Your task to perform on an android device: I want to buy black jeans for myself from the ASOS app. Search for black jeans on the app.
Image 0: 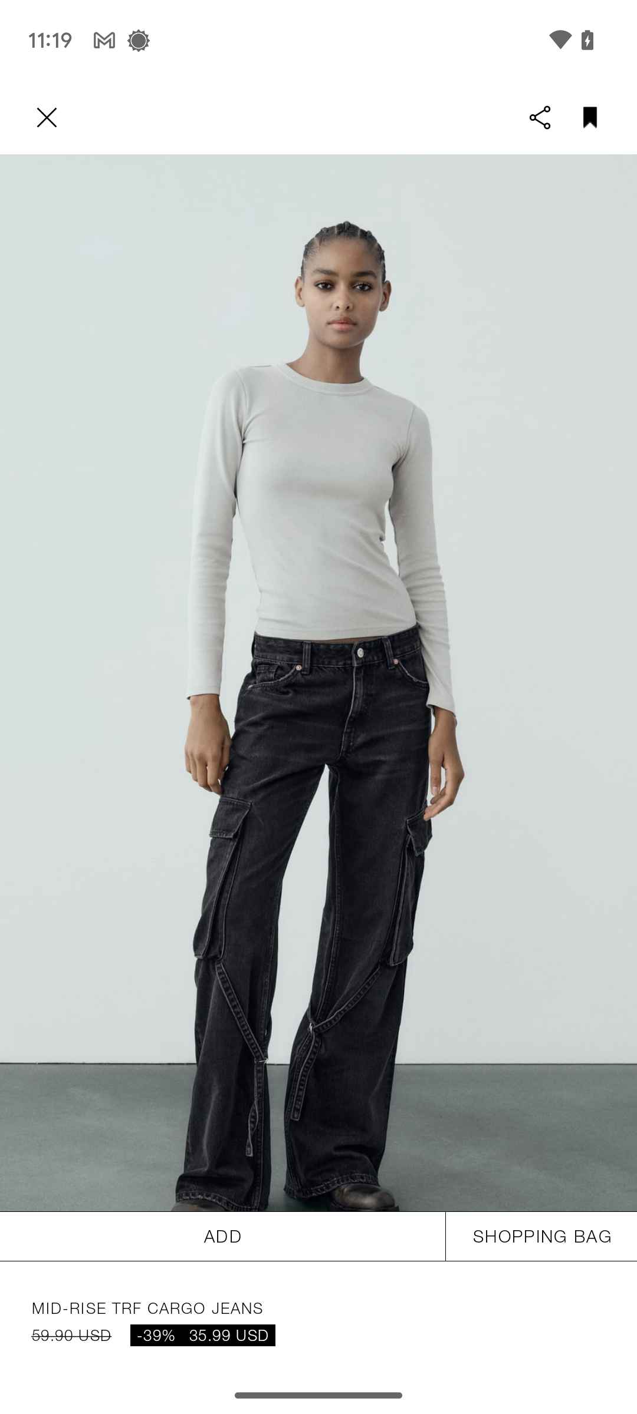
Open the ASOS app.
Step 0: open app "ASOS"
Image 1: 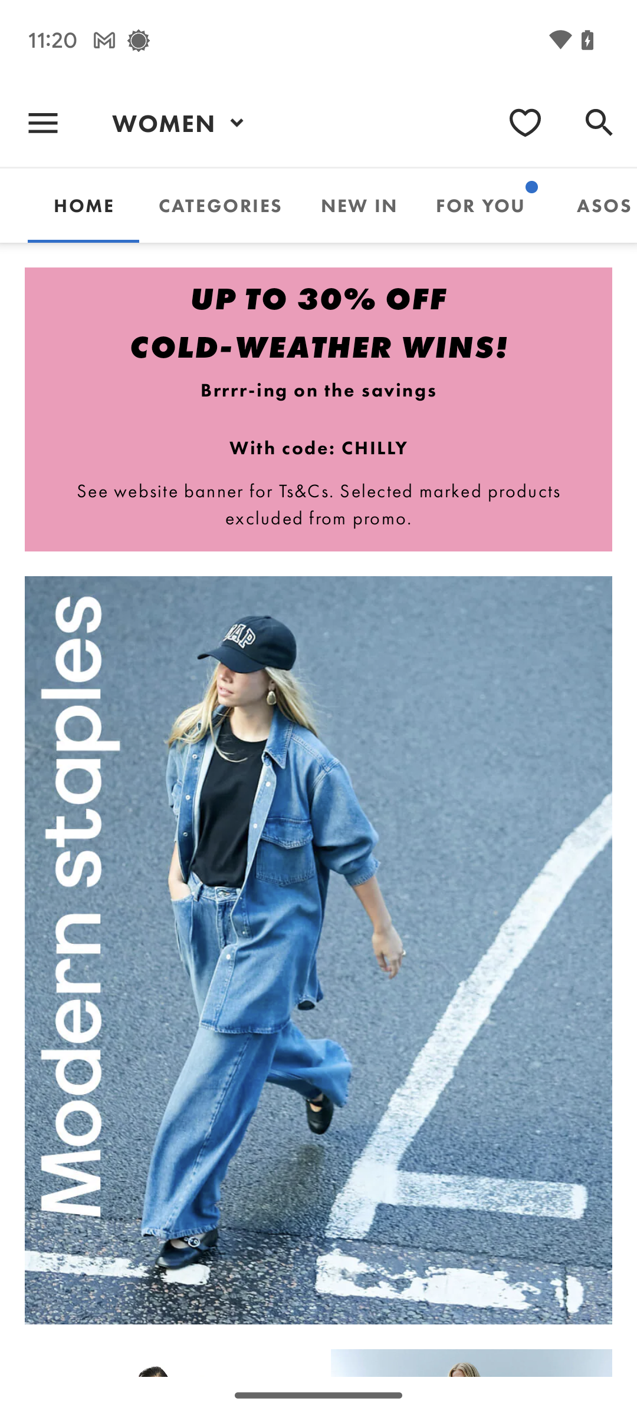
Click on the search icon at the top-right of the screen.
Step 1: click (599, 123)
Image 2: 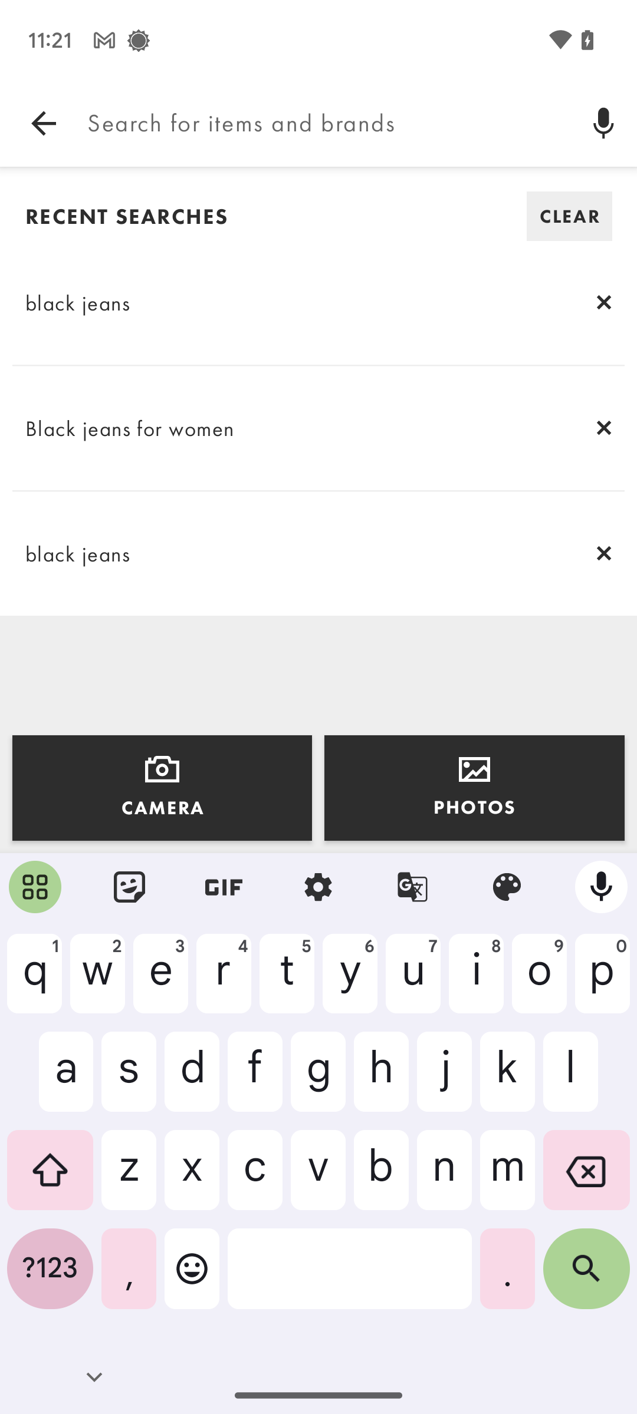
Type in Black jeans.
Step 2: type "Black jeans"
Image 3: 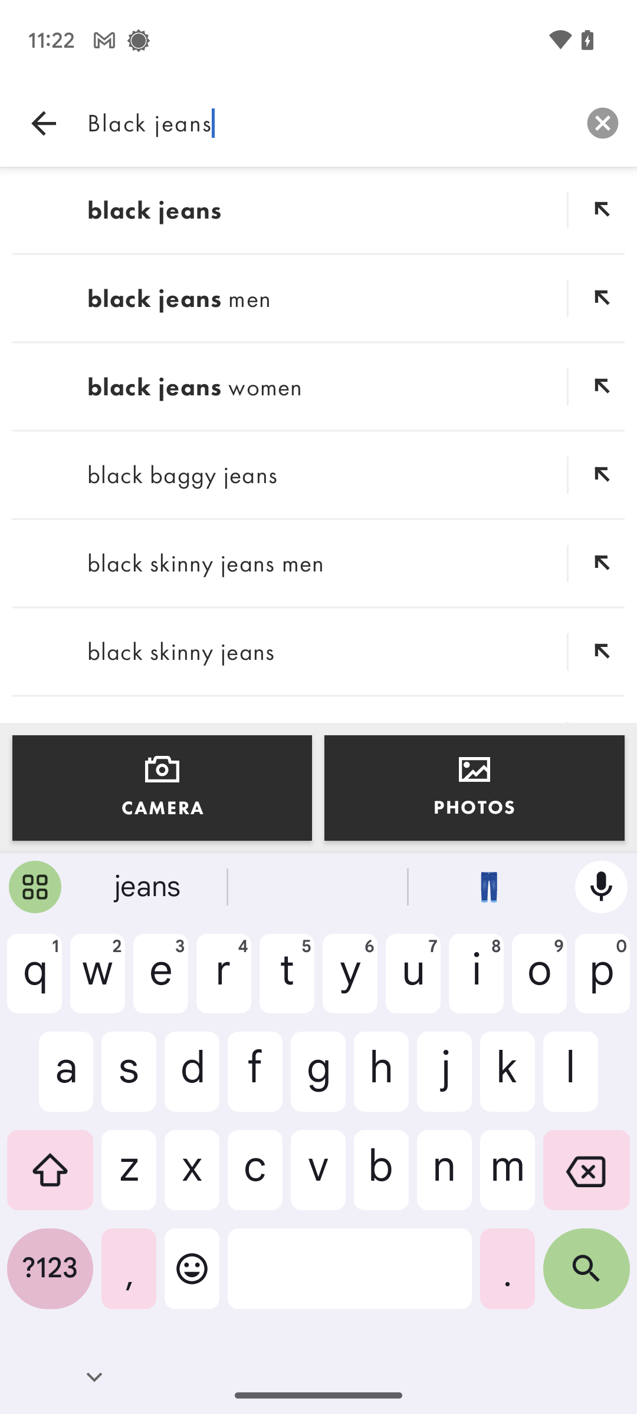
Click on the search  button at the bottom right of the keyboard.
Step 3: click (586, 1278)